Your task to perform on an android device: I want to view the specifications of Plantex Rich rose Gate stopper  in the USA online Shopping app since my gate is causing a problem.
Image 0: 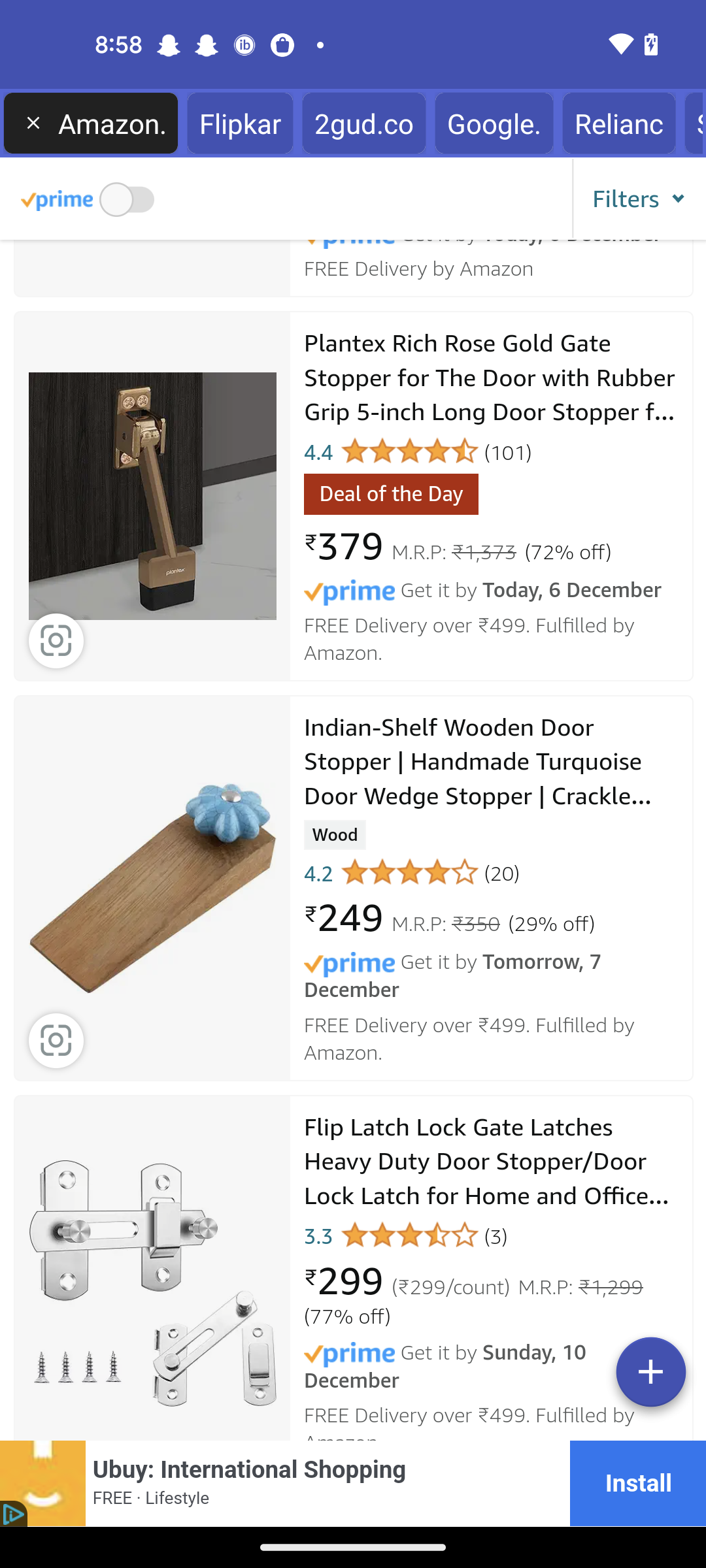
Click on the Plantex Rich rose Gate stopper
Step 0: click (152, 497)
Image 1: 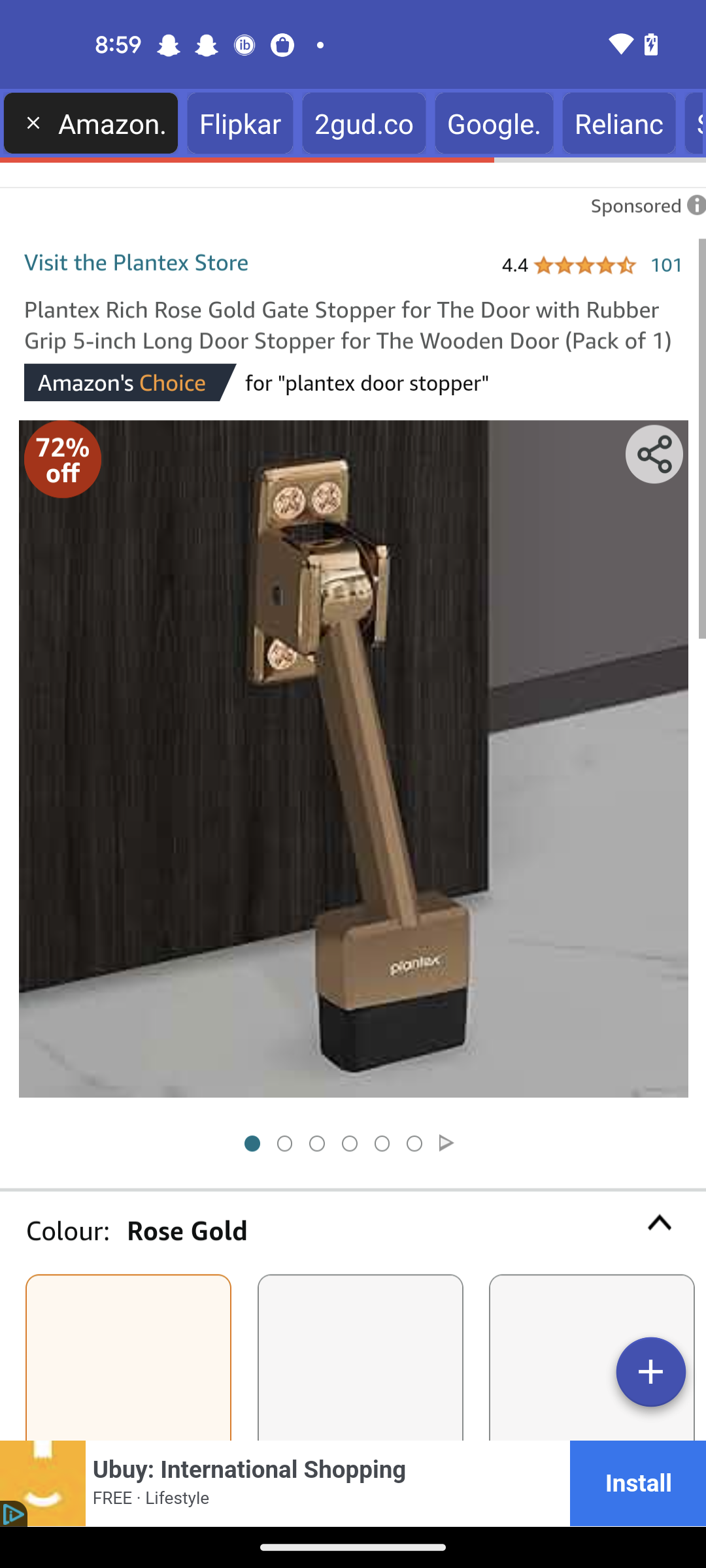
Swipe up to view the product 
Step 1: scroll down
Image 2: 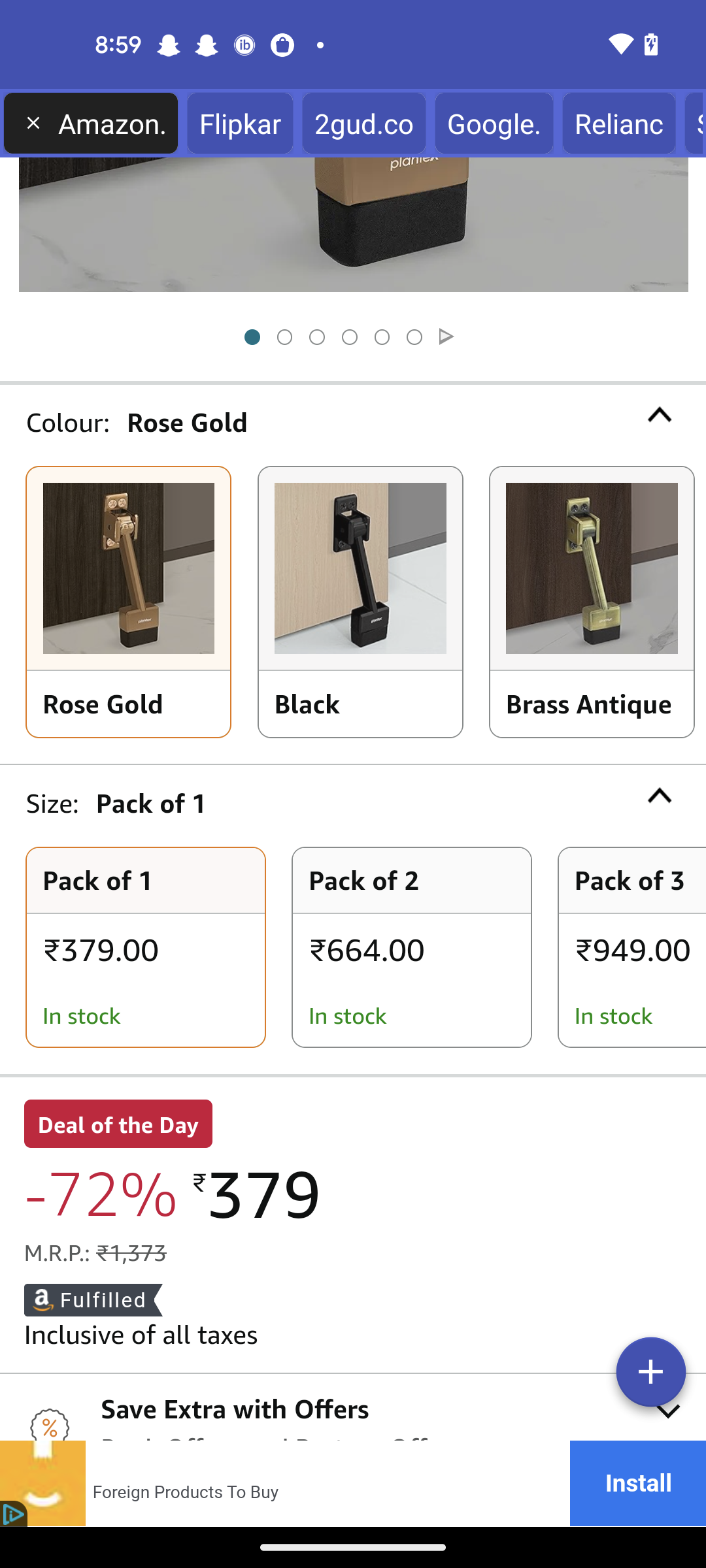
Swipe up to view the product 
Step 2: scroll down